Your task to perform on an android device: I want to add Big Breakfast with Steak to my cart.
Image 0: 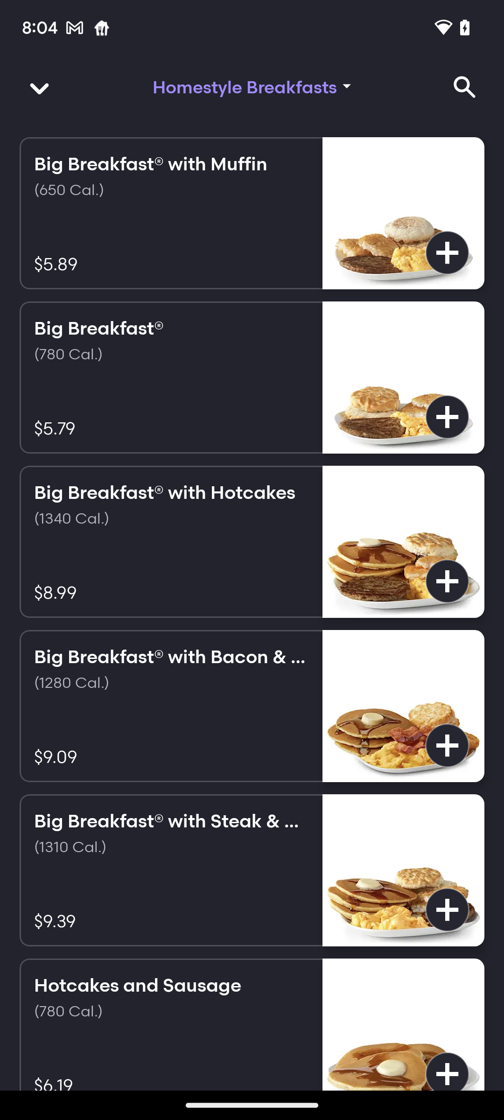
Click on the Add button on the screen.
Step 0: click (447, 910)
Image 1: 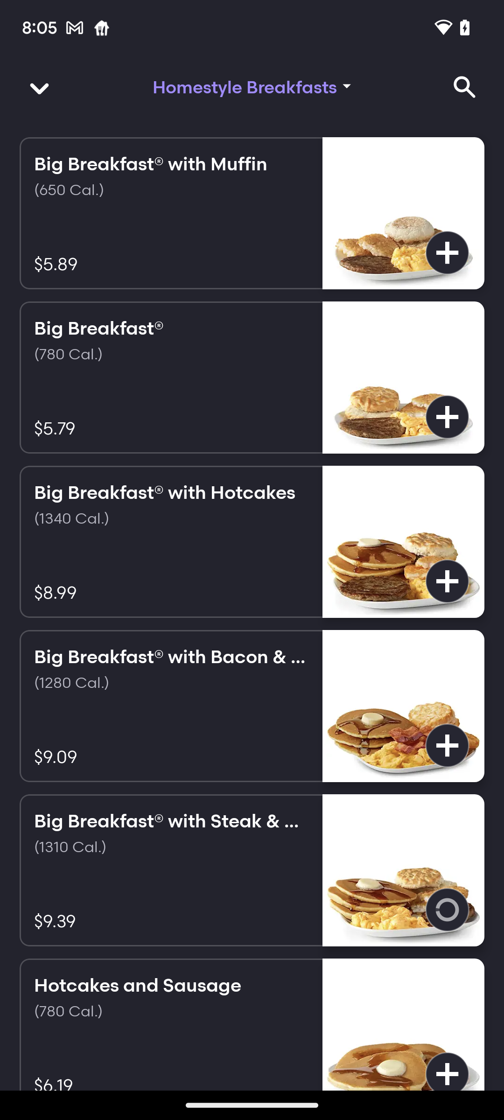
Click on the Add button on the screen.
Step 1: wait
Image 2: 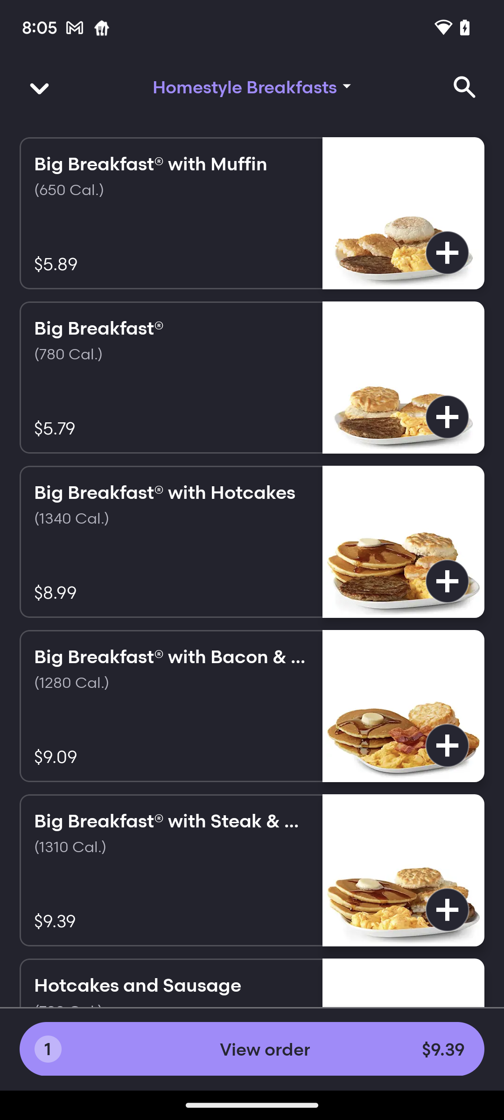
Click on the Add button on the screen.
Step 2: click (447, 910)
Image 3: 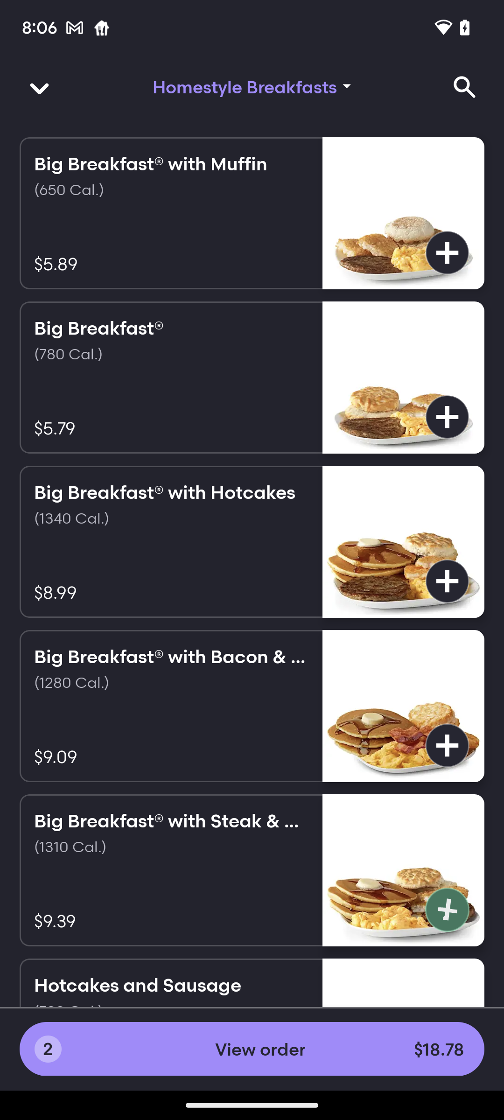
Click on the Add button on the screen.
Step 3: wait